Your task to perform on an android device: I want to read the reviews of Nike athletic shoes of Fly 4 and what other customers says about the Shoe
Image 0: 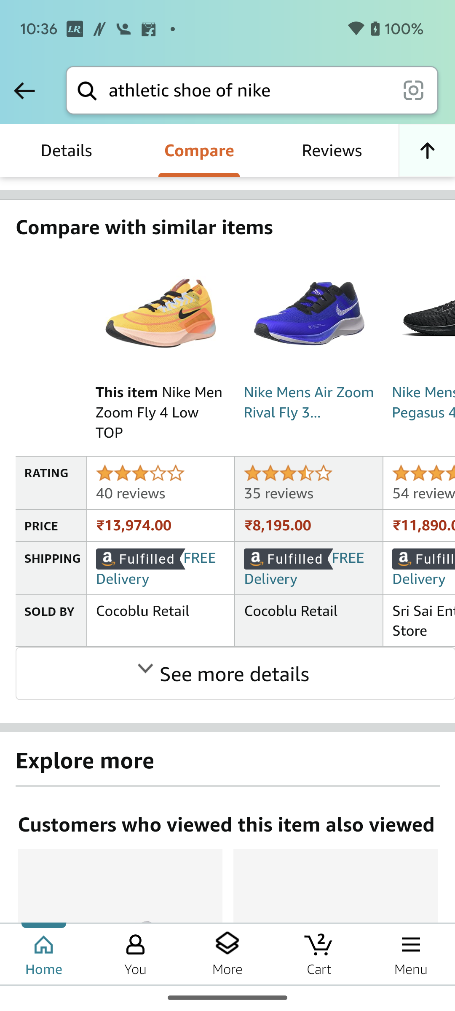
Click on the Reviews option 
Step 0: click (331, 150)
Image 1: 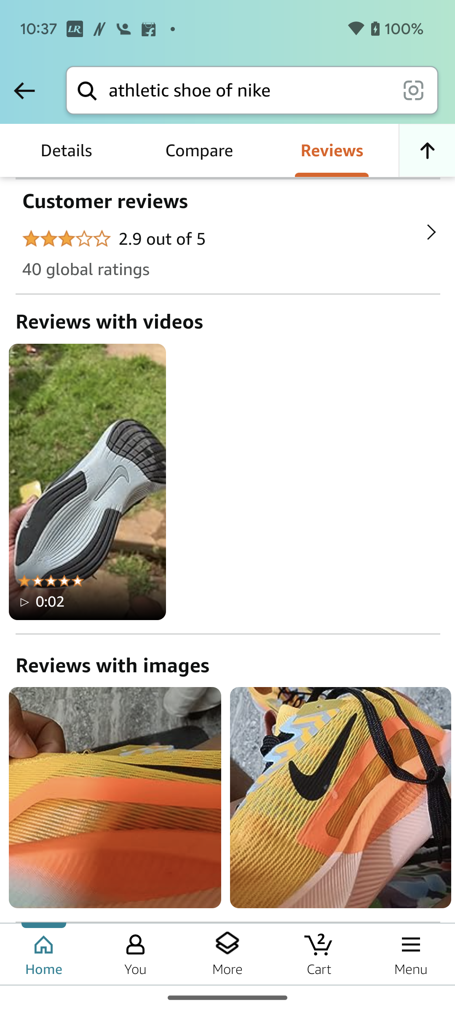
Scroll up to view the read more reviews
Step 1: scroll down
Image 2: 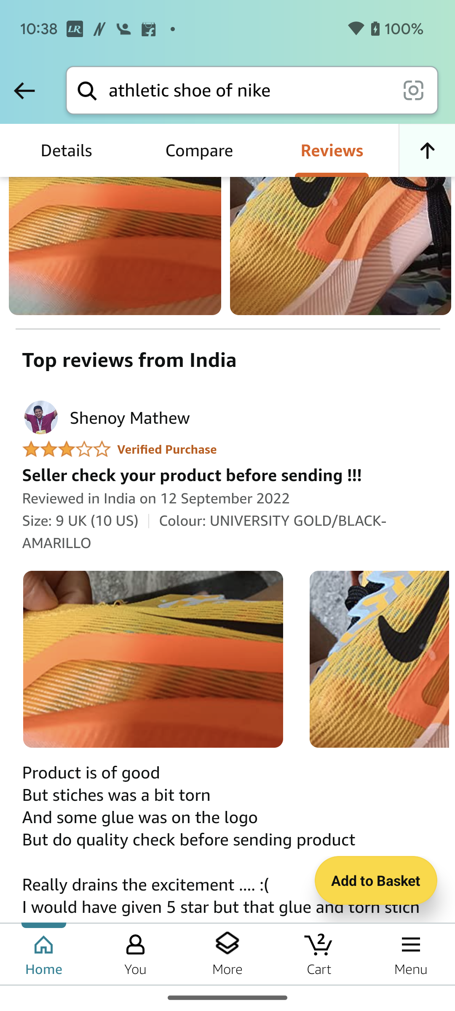
Scroll up to view the read more reviews
Step 2: scroll down